Your task to perform on an android device:  Read the review of Stylogue Men's Multicolor Round Neck T-shirts
Image 0: 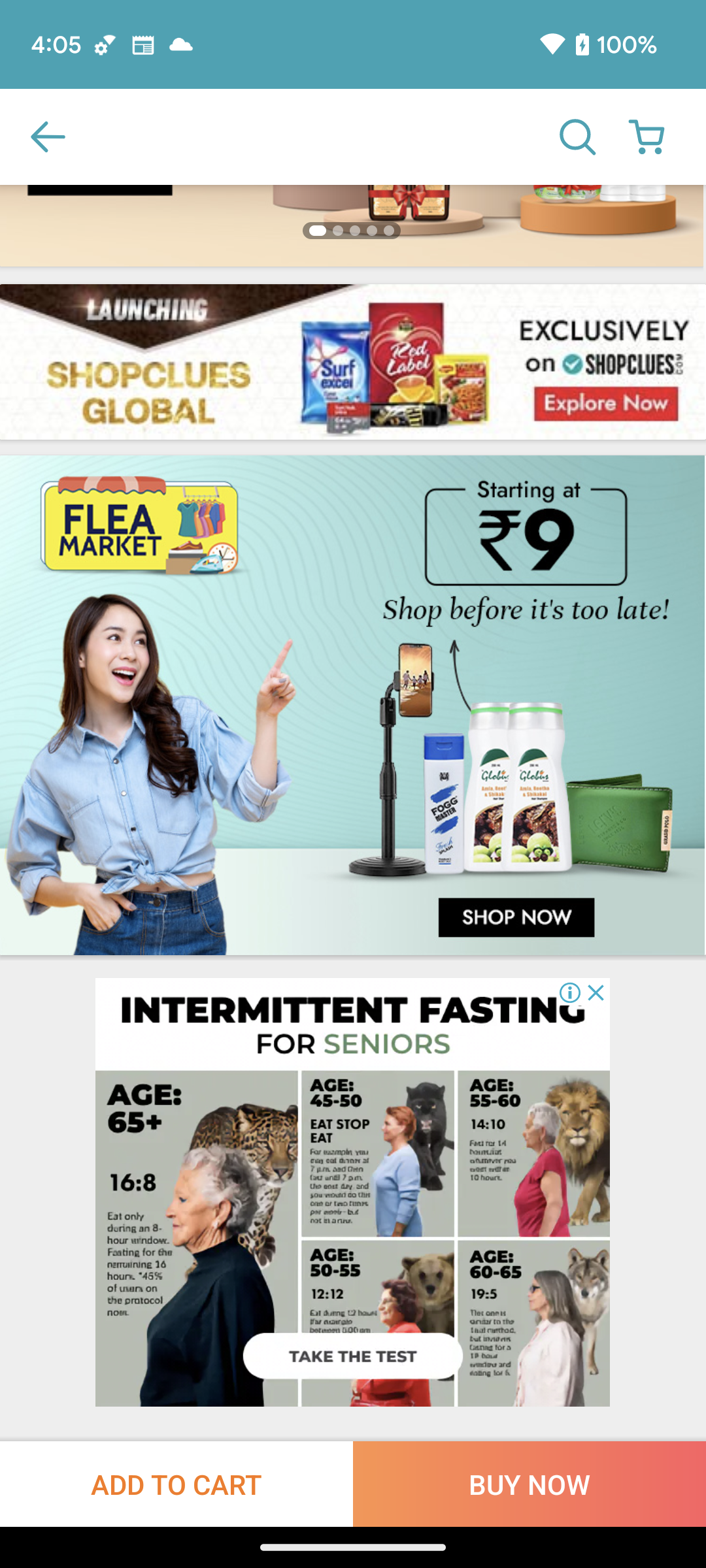
Go back to the previous page
Step 0: press back button
Image 1: 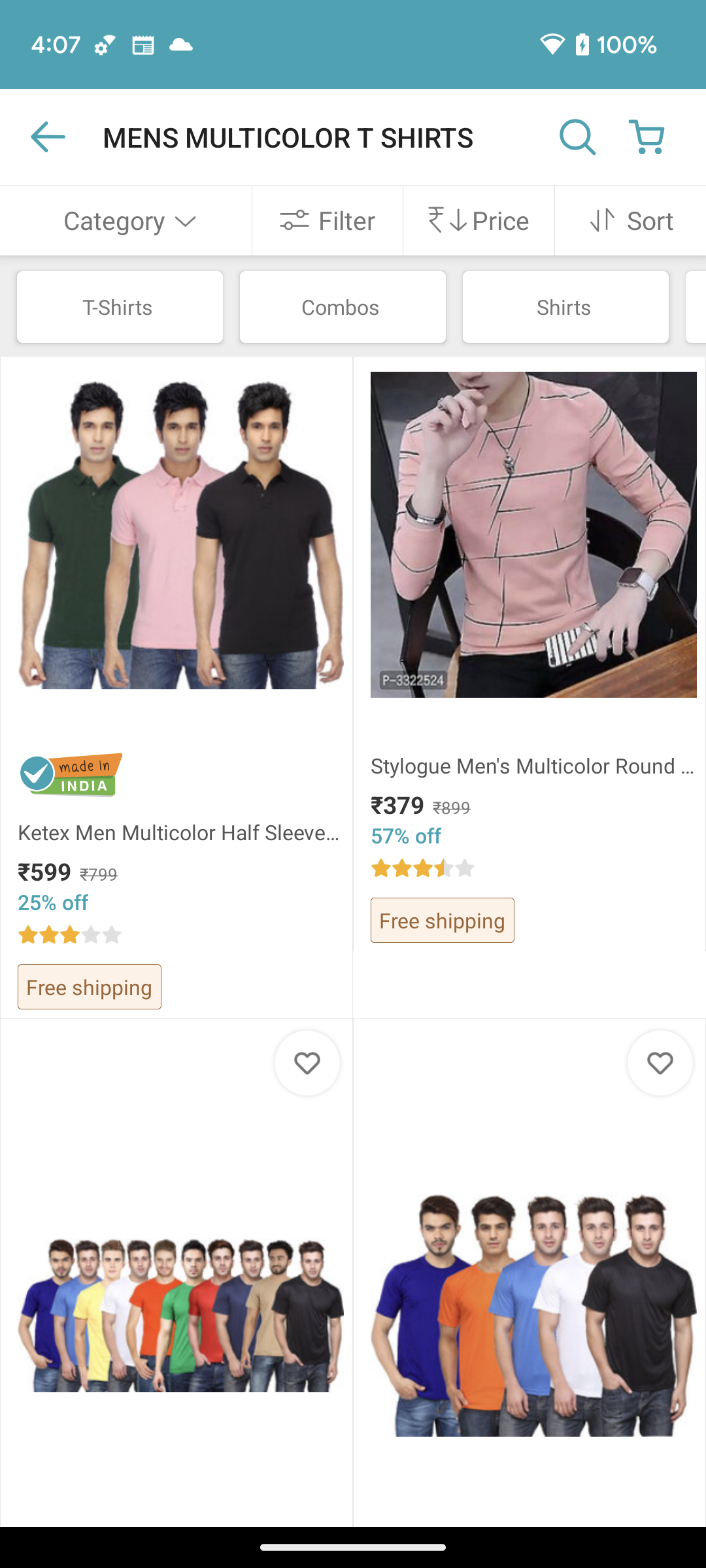
Click on the Stylogue Men's Multicolor Round Neck T-shirts
Step 1: click (533, 765)
Image 2: 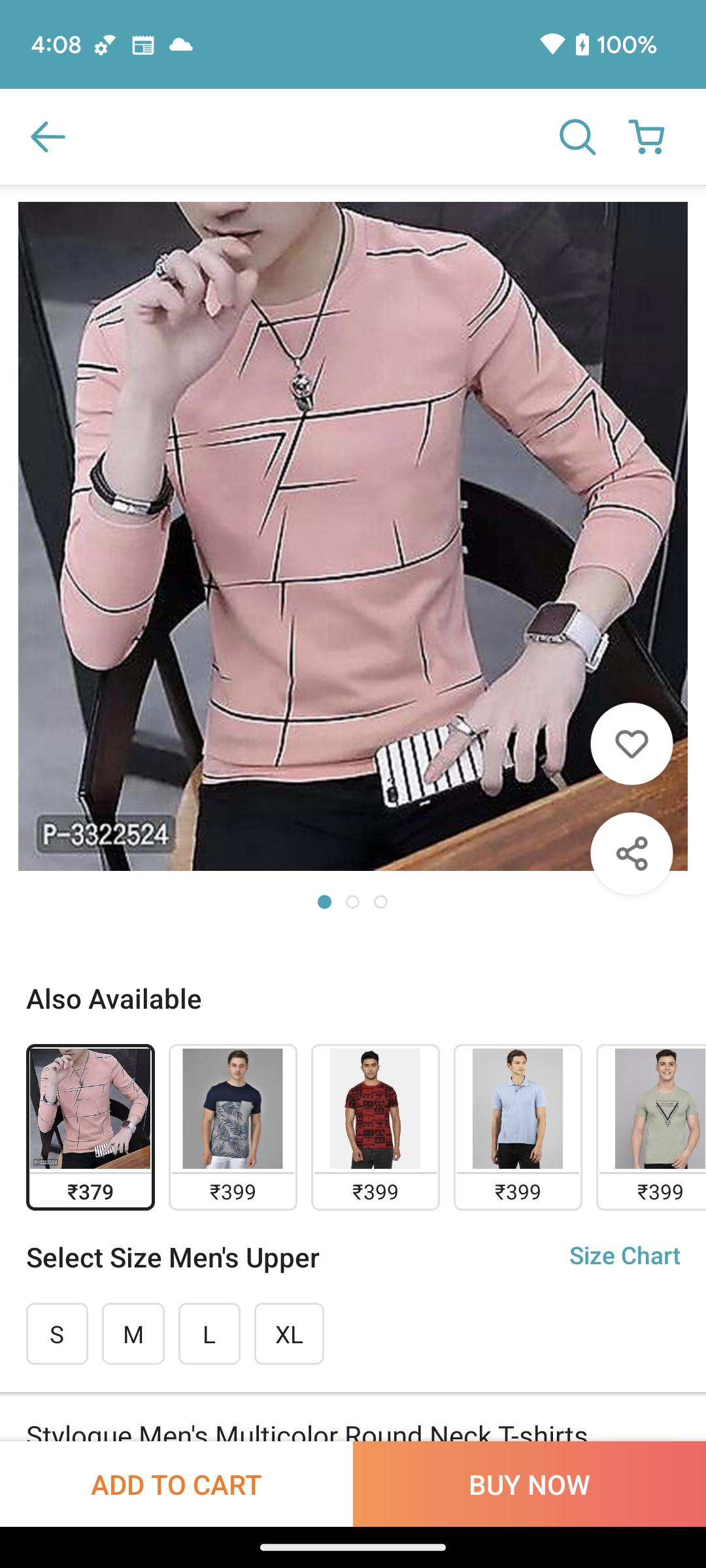
Scroll down to read reviews
Step 2: scroll down
Image 3: 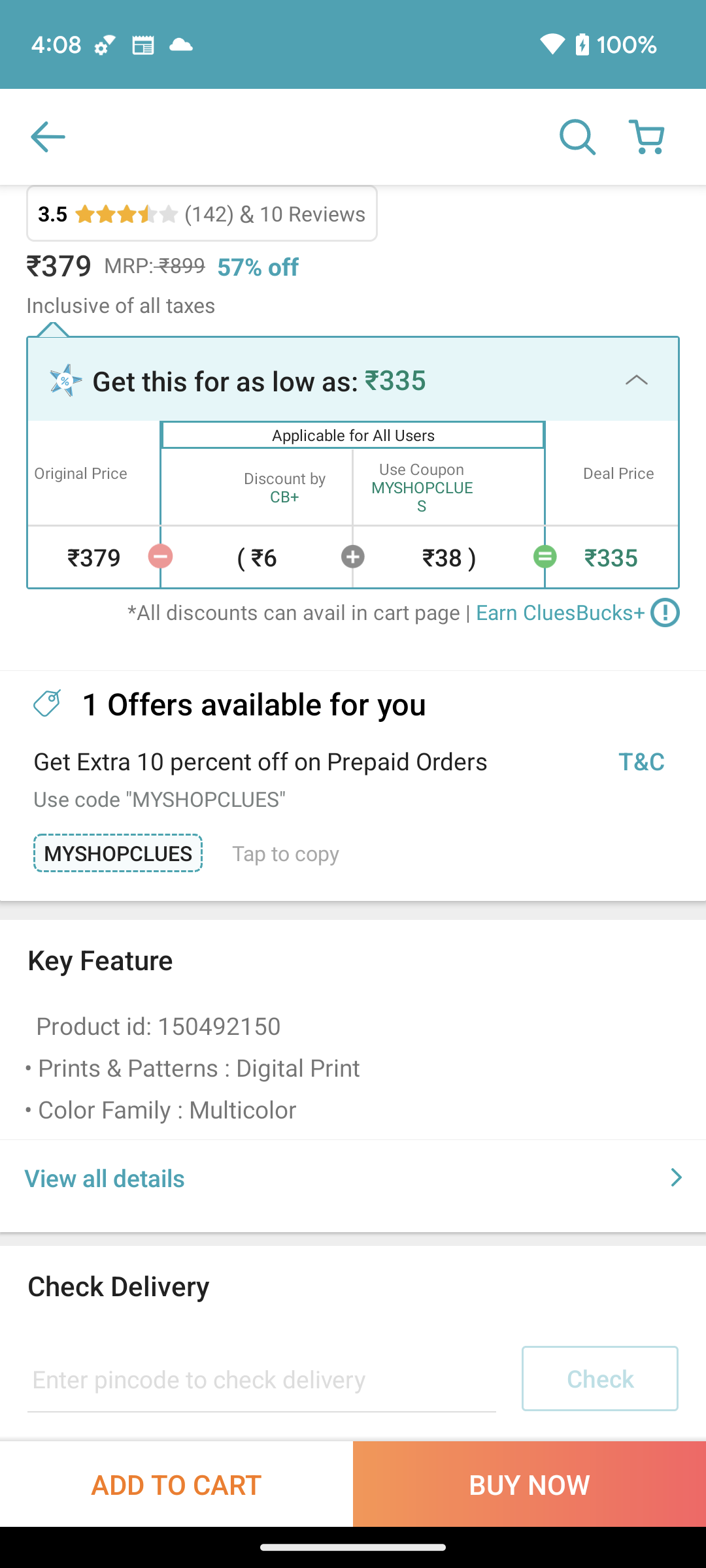
Scroll down to read reviews
Step 3: scroll down
Image 4: 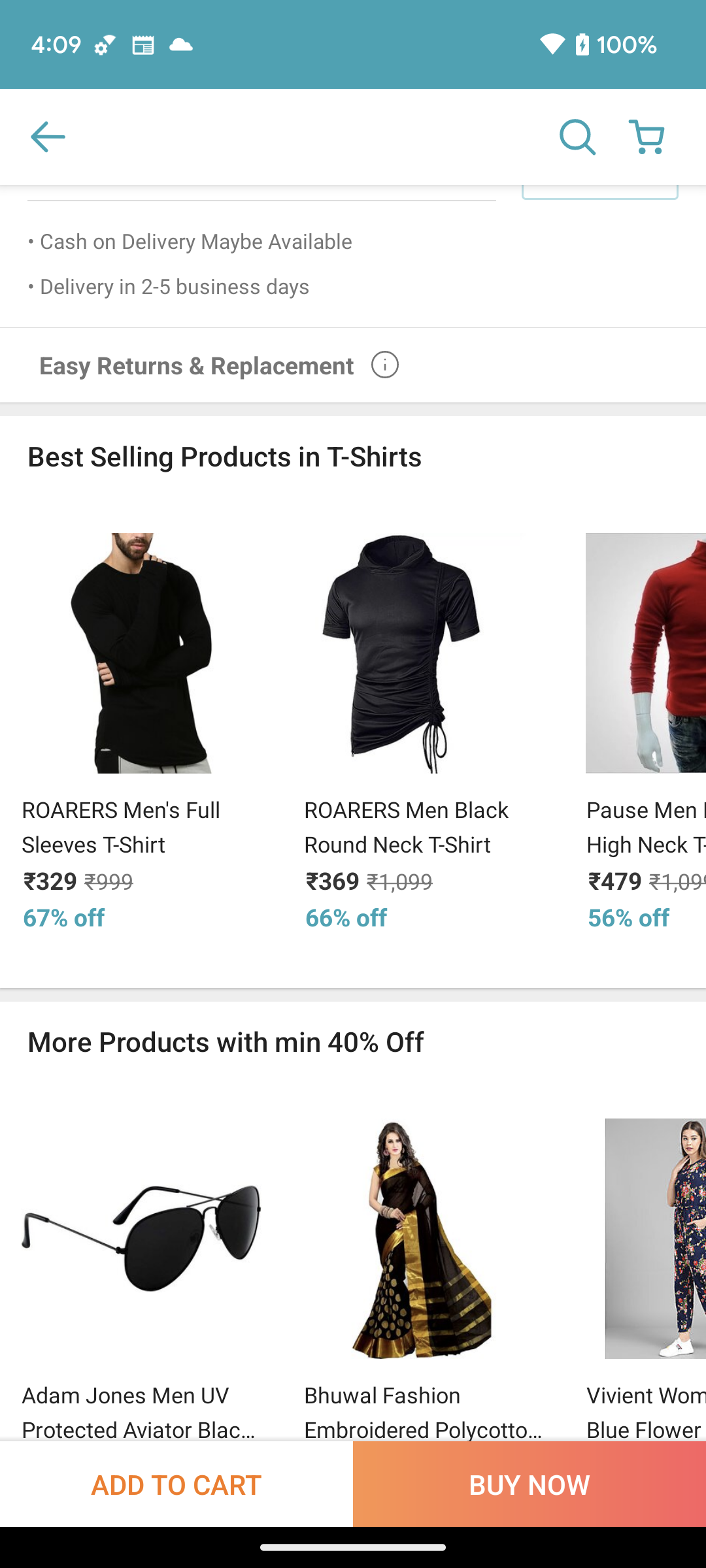
Scroll down to read reviews
Step 4: scroll down
Image 5: 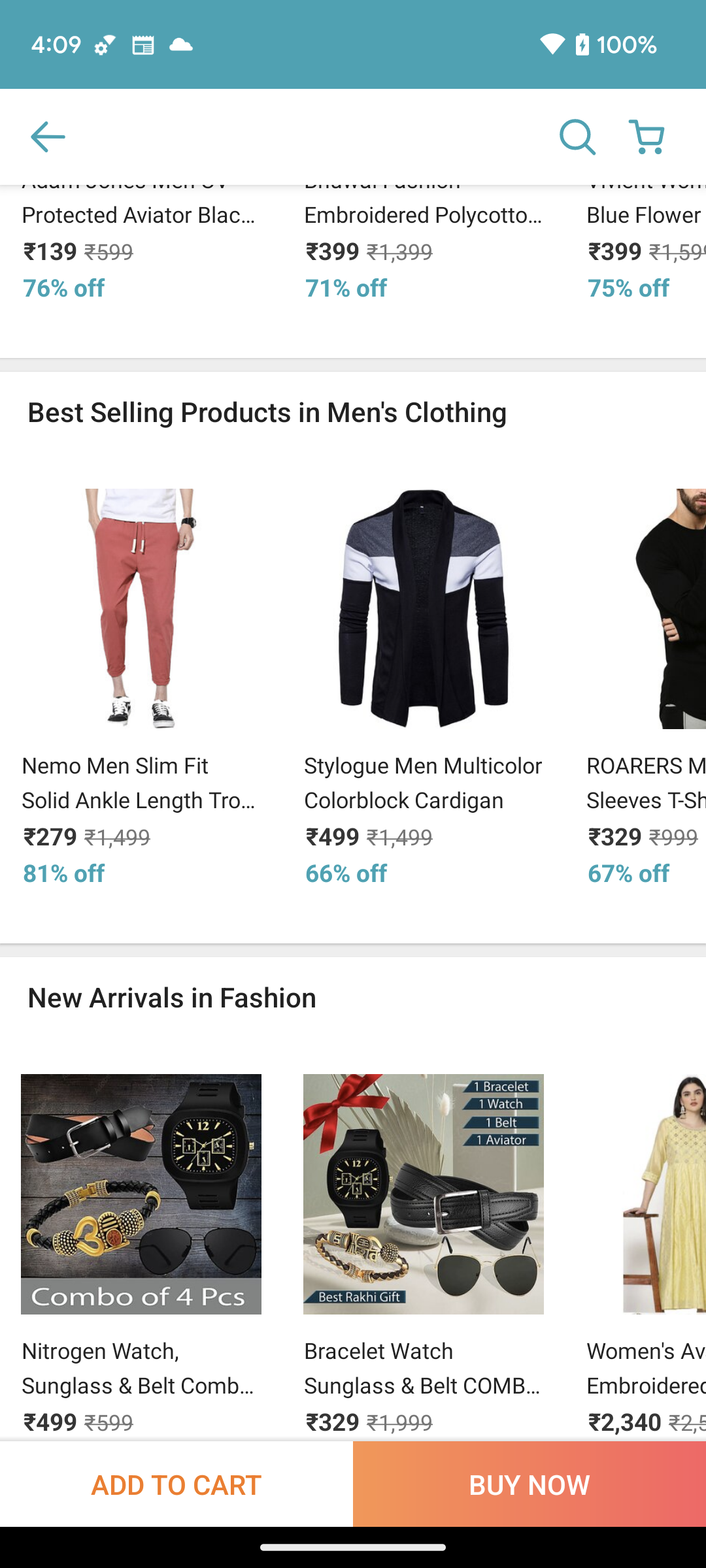
Scroll down to read reviews
Step 5: scroll left